Your task to perform on an android device: I will mark the task of buying groceries as complete.
Image 0: 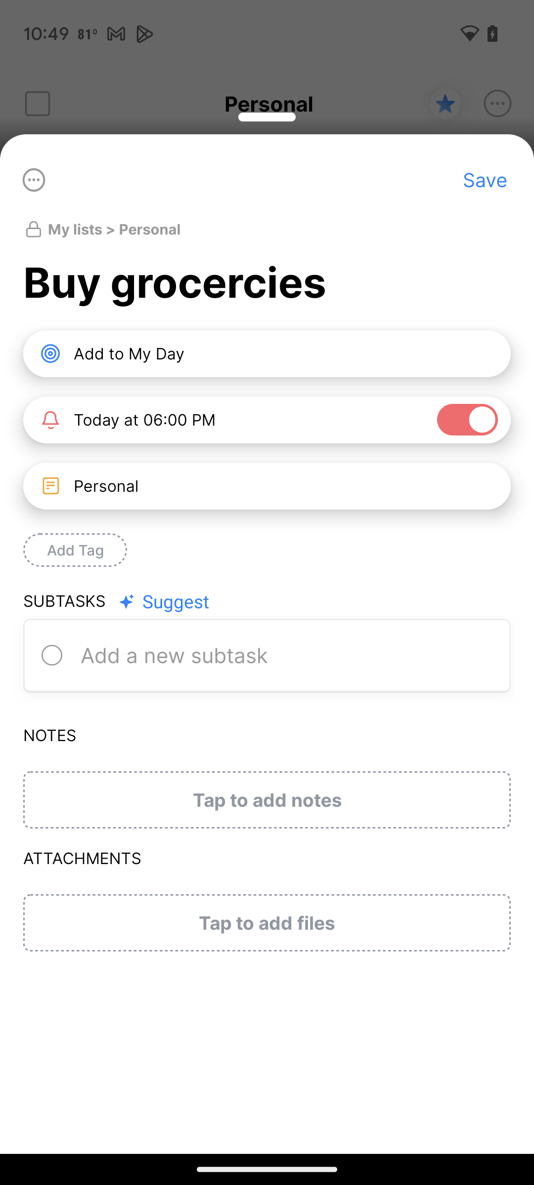
Click on the toggle icon at the top left.
Step 0: click (34, 173)
Image 1: 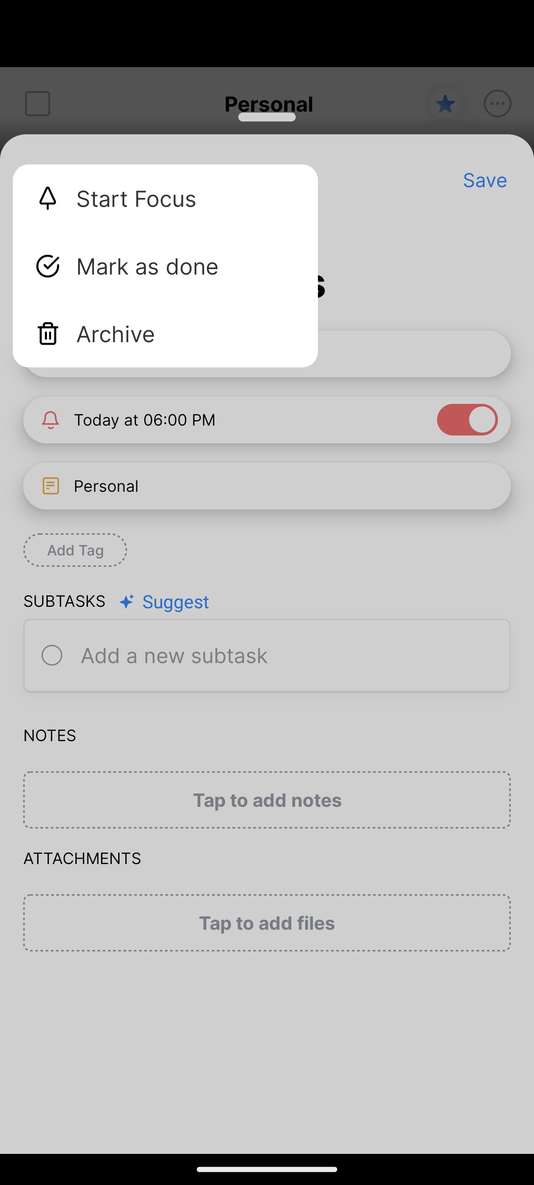
Click on Mark as done
Step 1: click (187, 266)